Your task to perform on an android device: I want to search for my Mount Rushmore file in Google Drive.
Image 0: 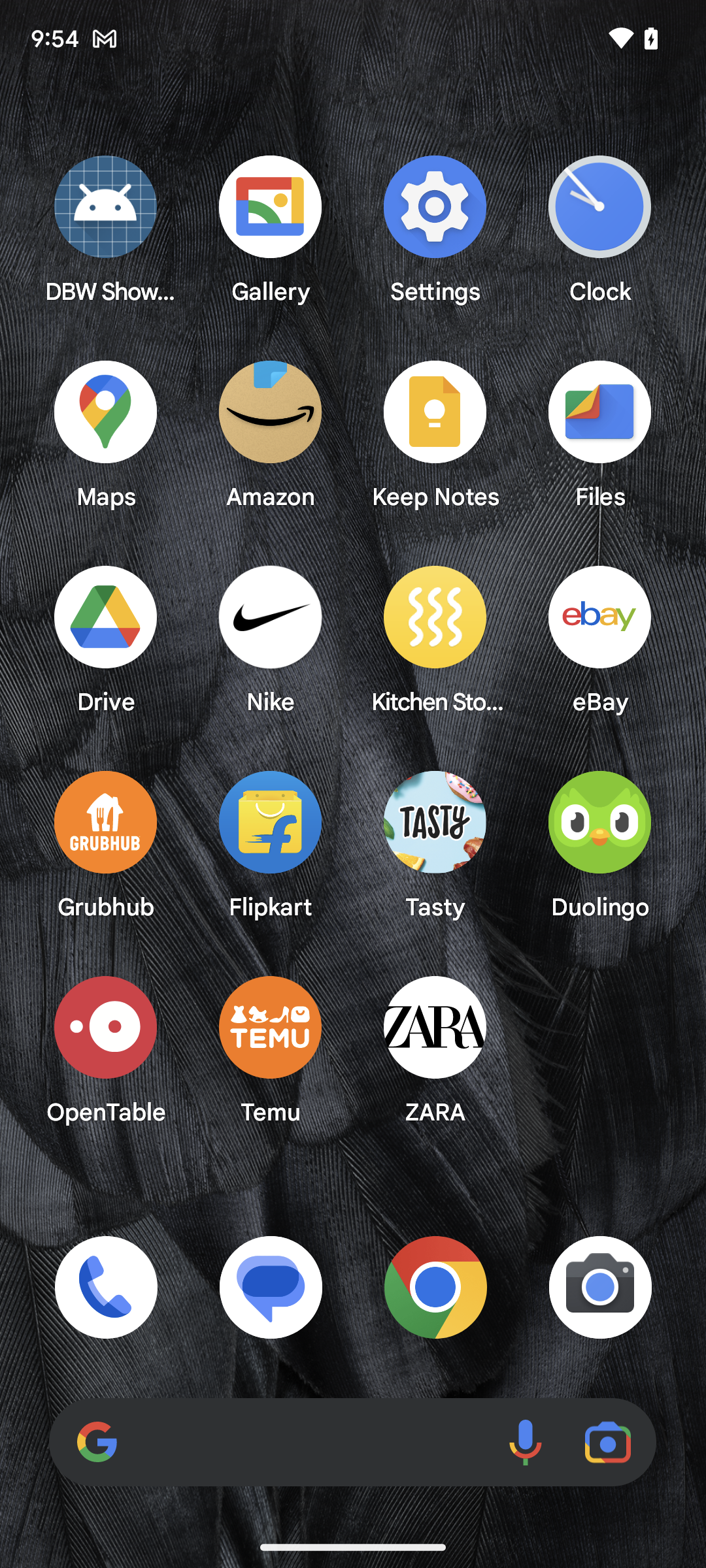
Open Google Drive app.
Step 0: open app "Drive"
Image 1: 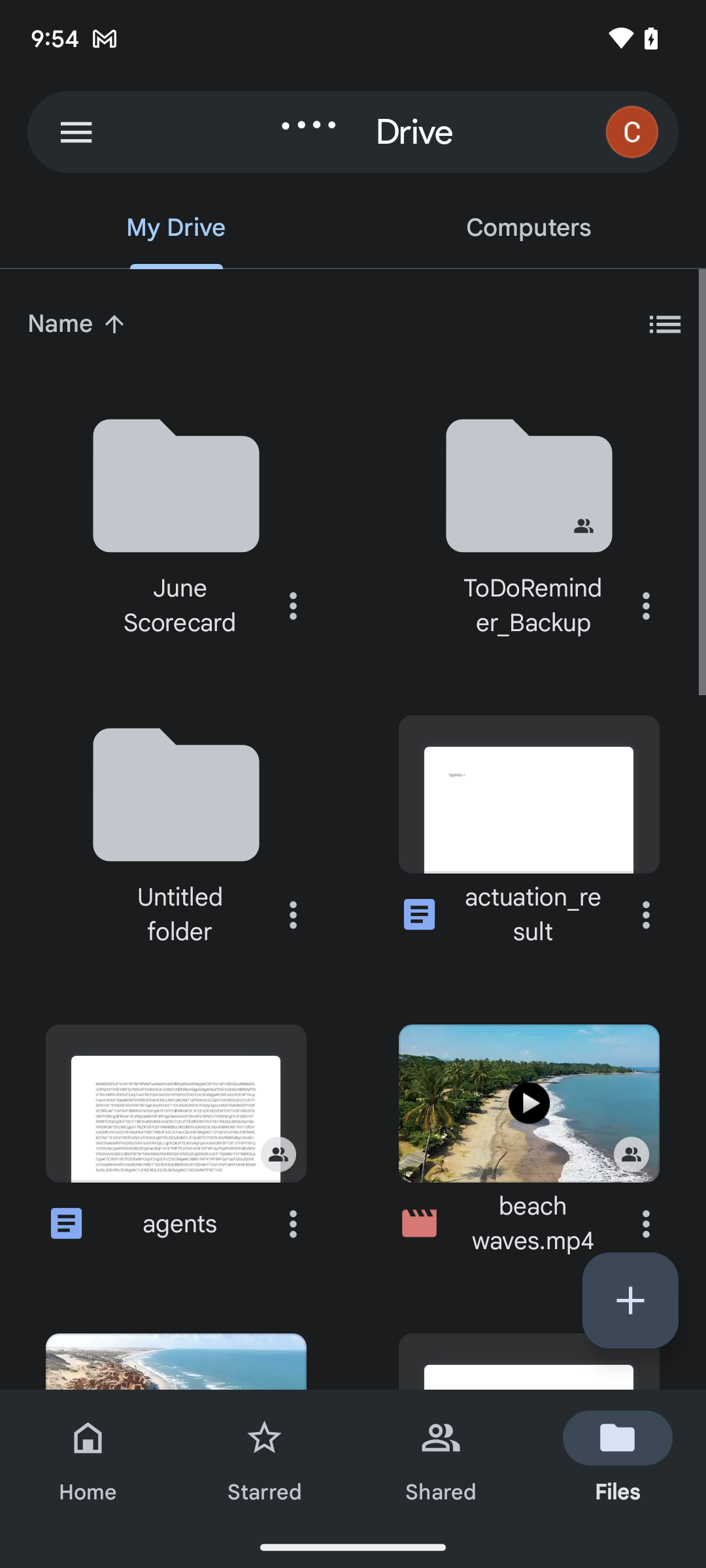
Open Google Drive app.
Step 1: wait
Image 2: 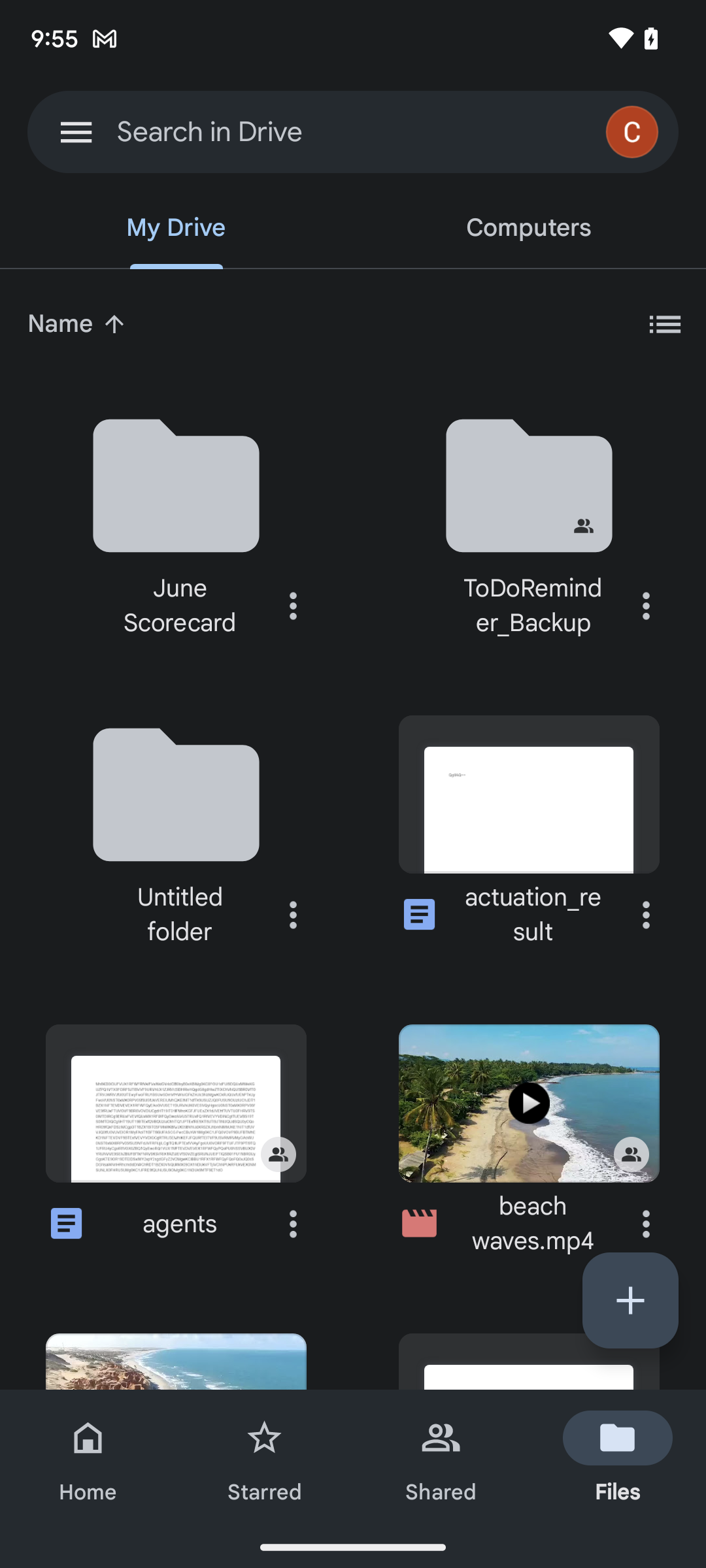
Click on the search bar on the top of the screen.
Step 2: click (210, 131)
Image 3: 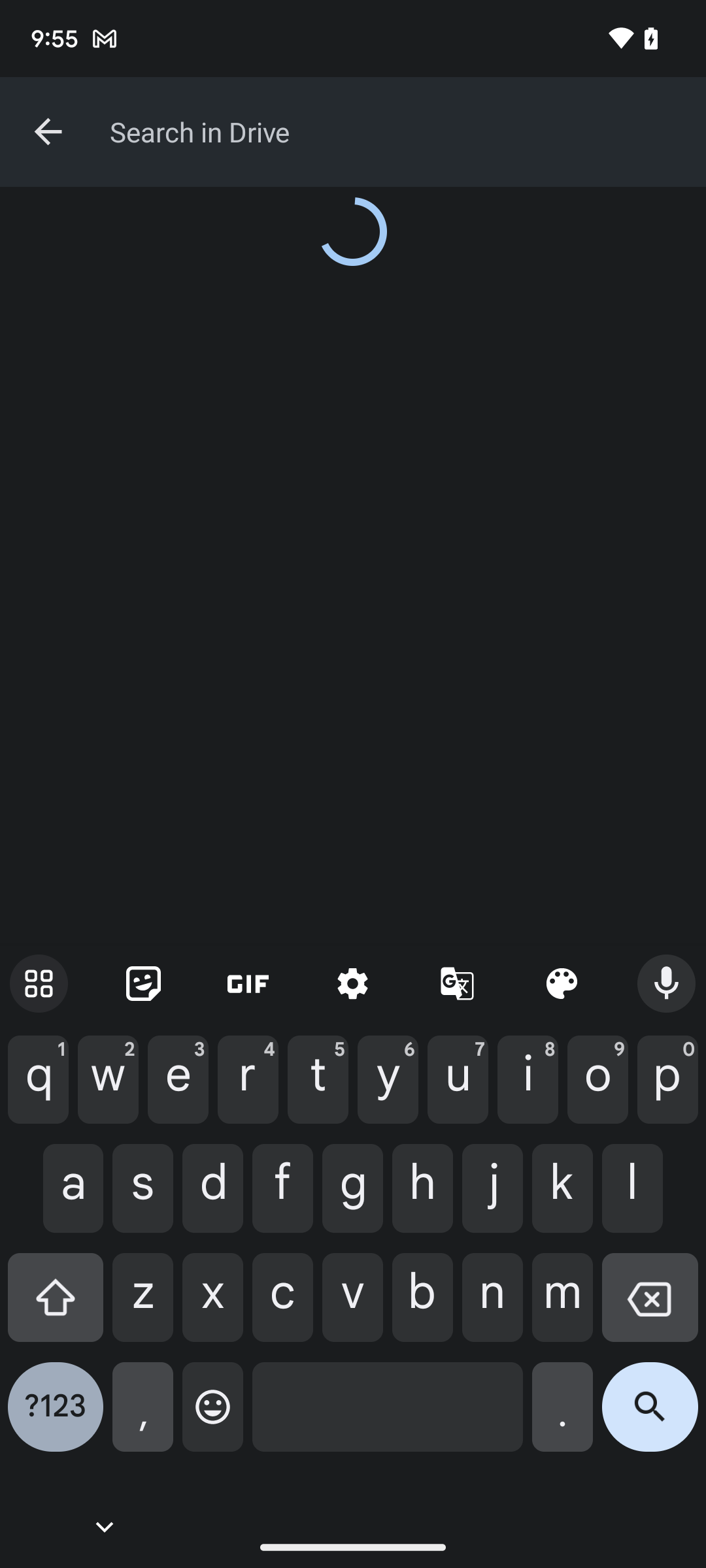
Type Mount rushmore on the screen.
Step 3: type "Mount rushmore"
Image 4: 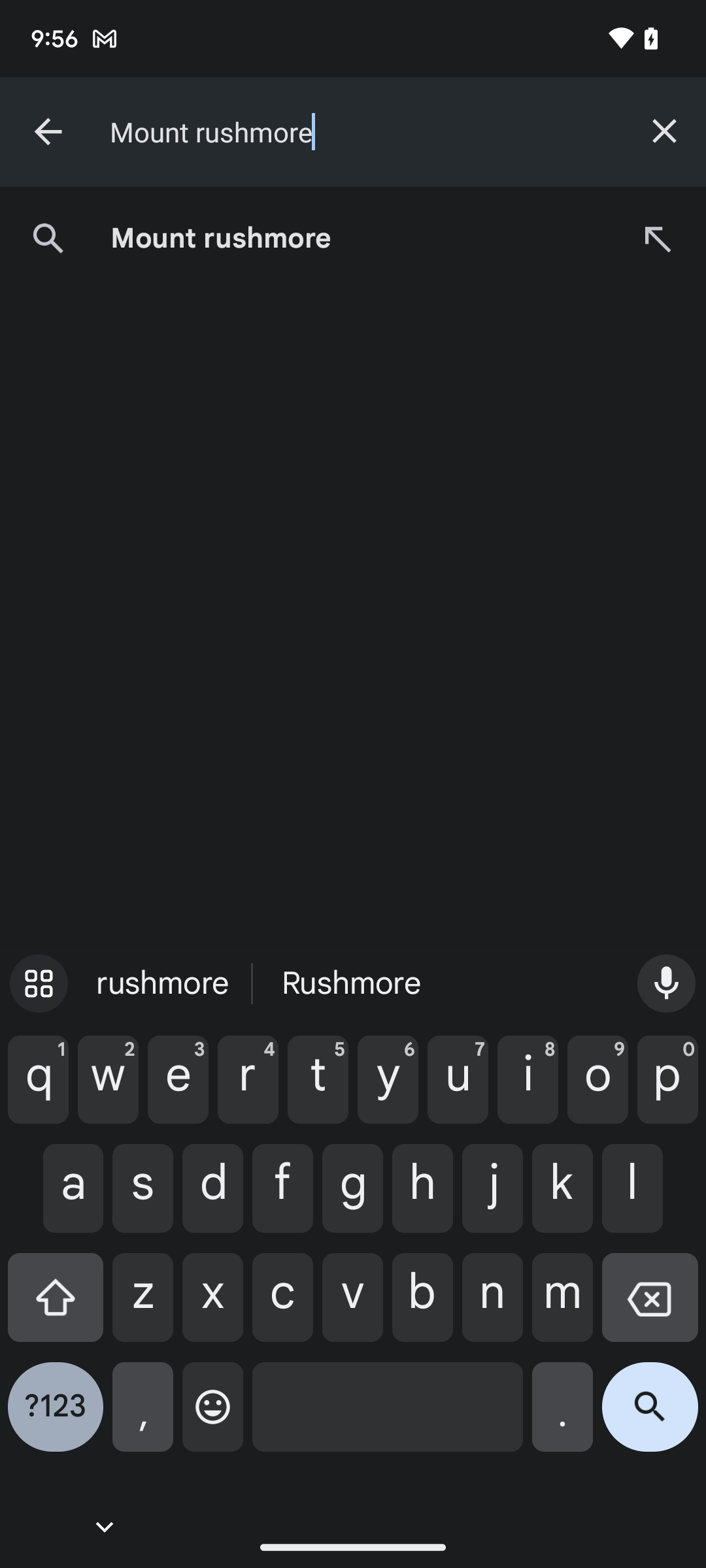
Click on the first suggestion on the screen.
Step 4: click (350, 238)